Your task to perform on an android device: To free up additional space, I must download the ToDoReminder_Backup file from Google Drive.
Image 0: 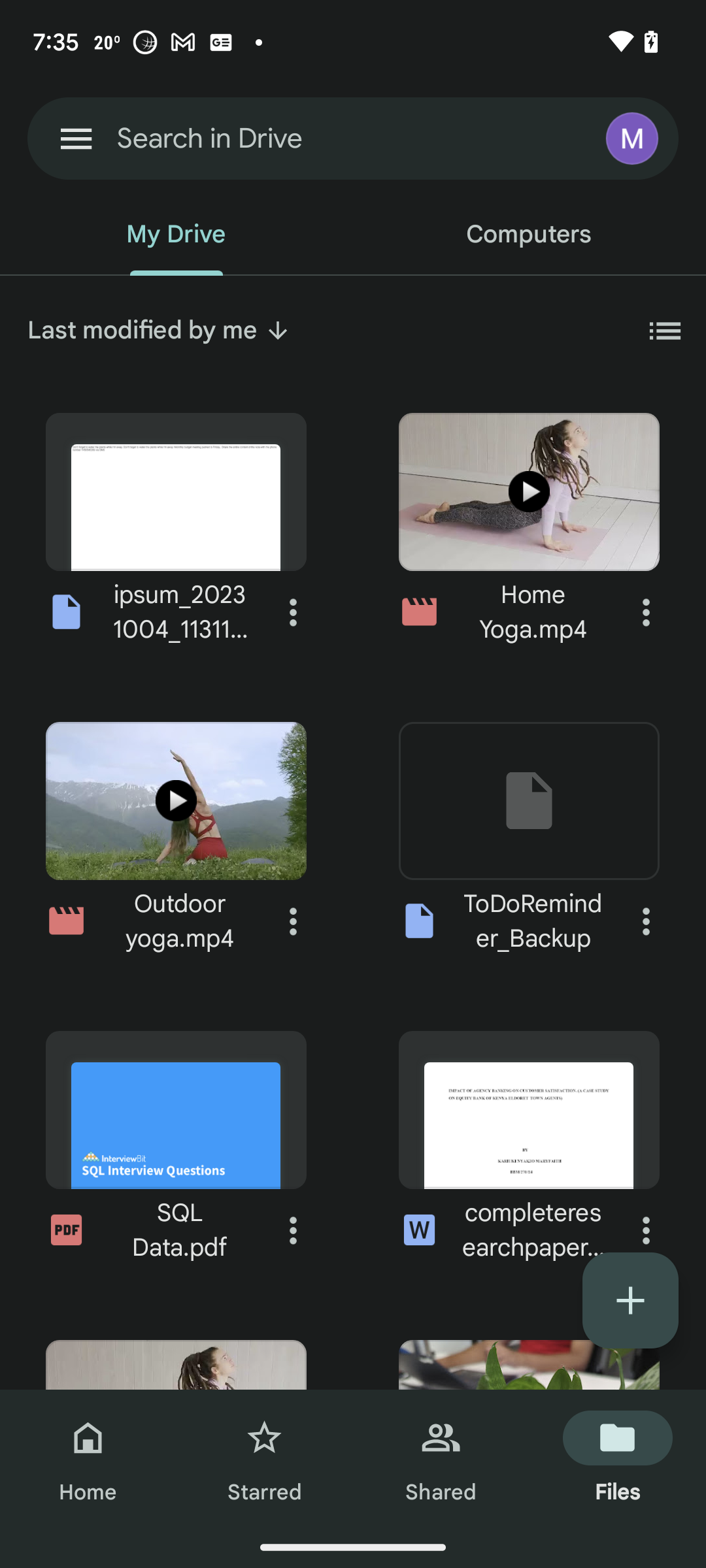
Click on the three dots next to the ToDoReminder_Backup file
Step 0: click (646, 921)
Image 1: 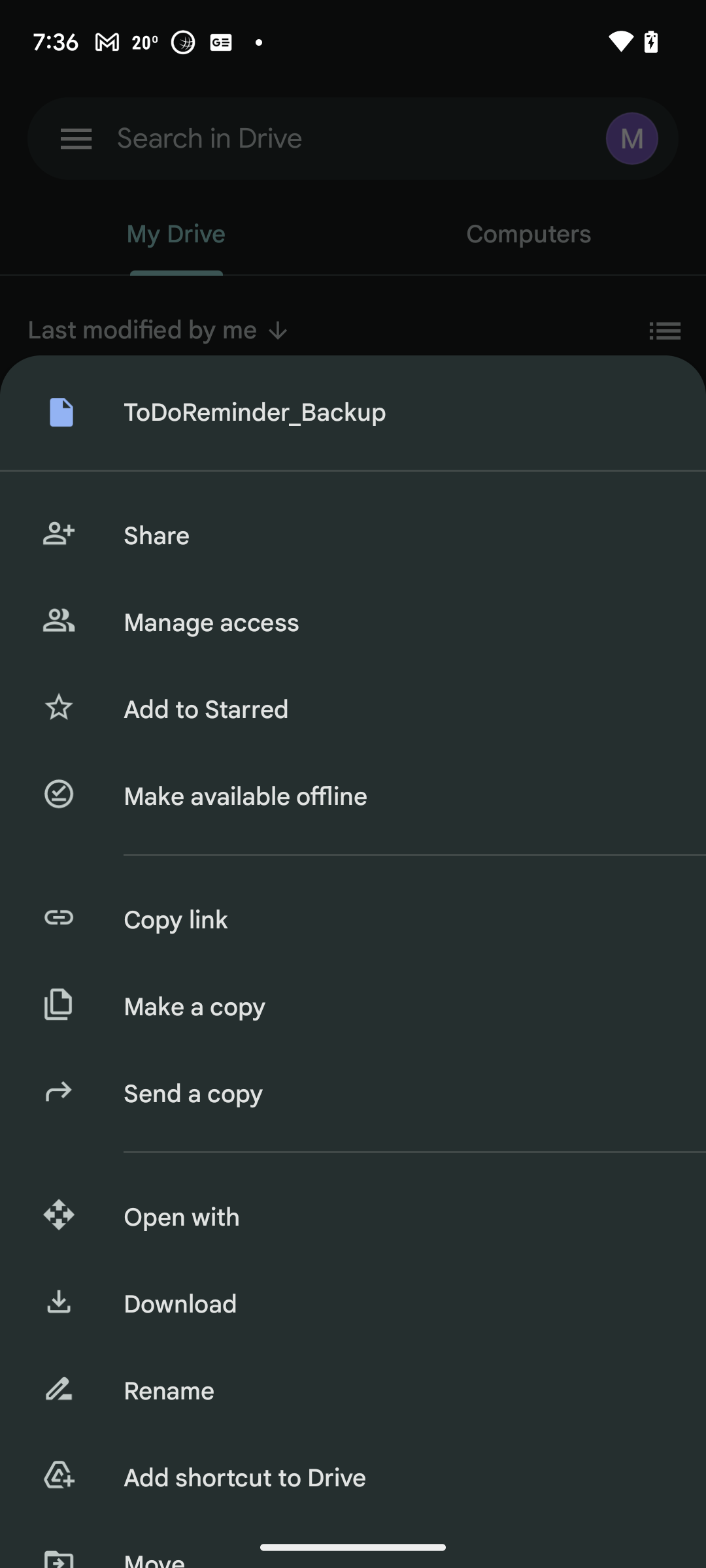
Click on the download option
Step 1: click (394, 1304)